Your task to perform on an android device: My old hair dryer isn't functioning properly, therefore I need to get a new one. Make a hair dryer search on the Flipkart app.
Image 0: 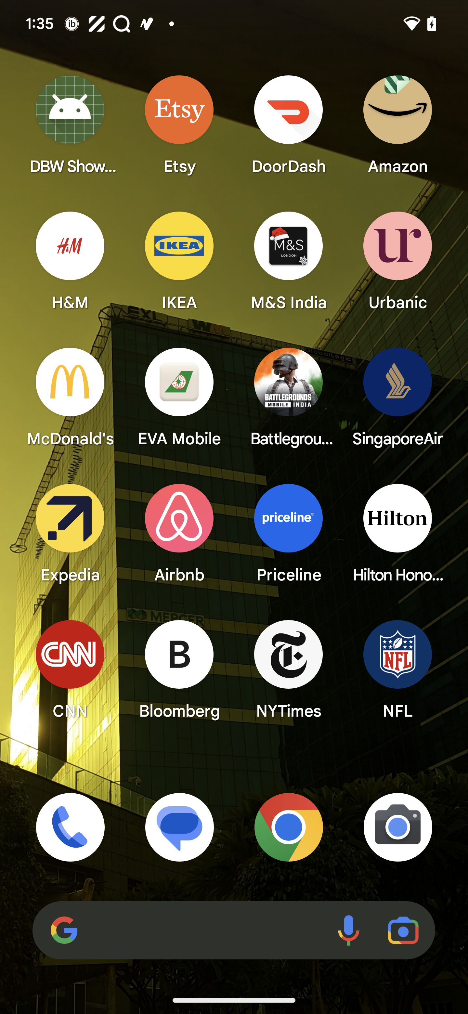
open Flipkart App
Step 0: open app "Flipkart"
Image 1: 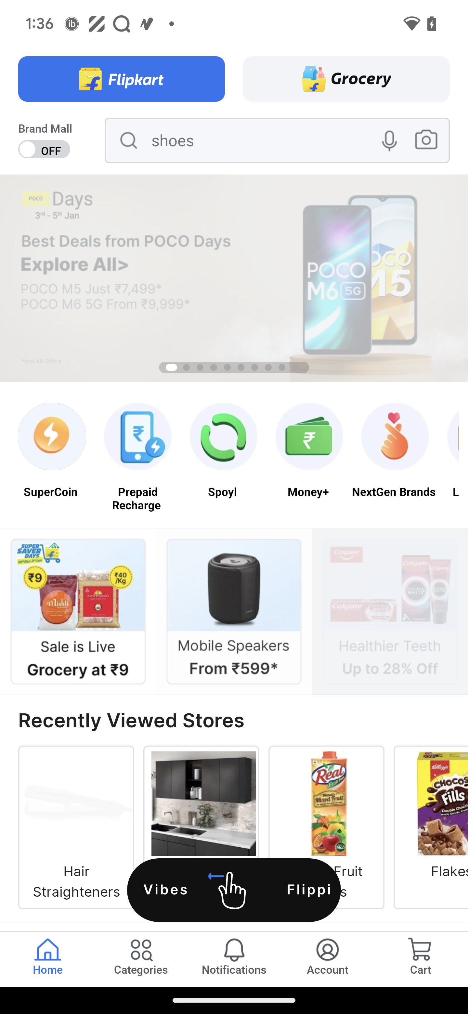
Click on the Search tab
Step 1: click (310, 147)
Image 2: 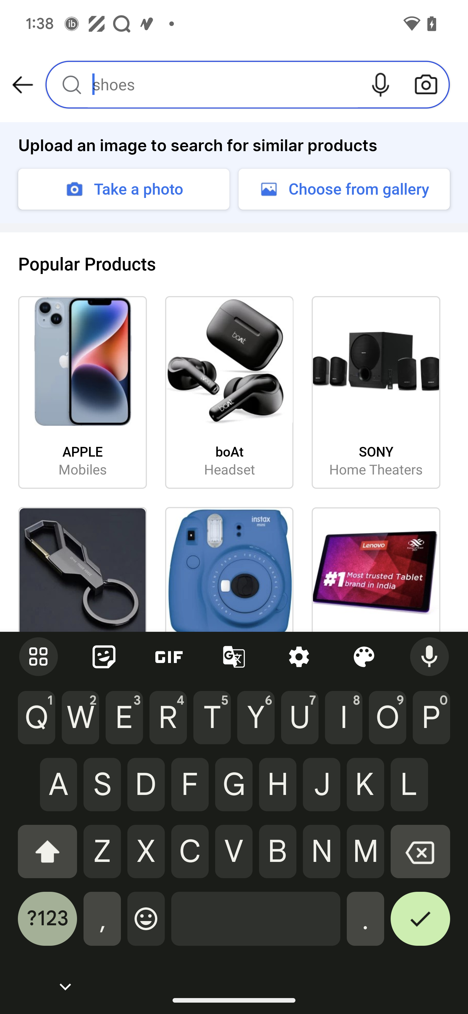
Type Hair Dryer in the search tab
Step 2: type "Hair Dryer"
Image 3: 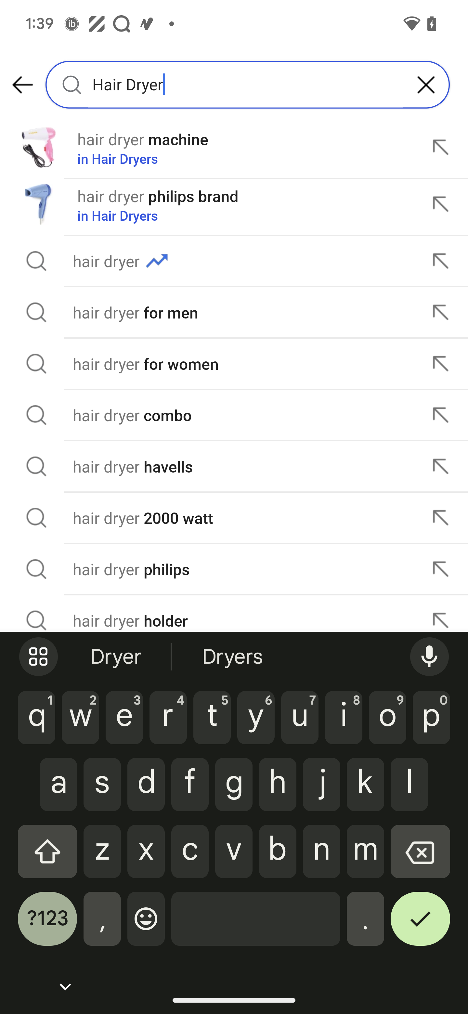
Click on the suggestion
Step 3: click (143, 139)